Your task to perform on an android device: I like this 1 BHK flat for rent in Baljeet Nagar. Show me full details about this property.
Image 1: 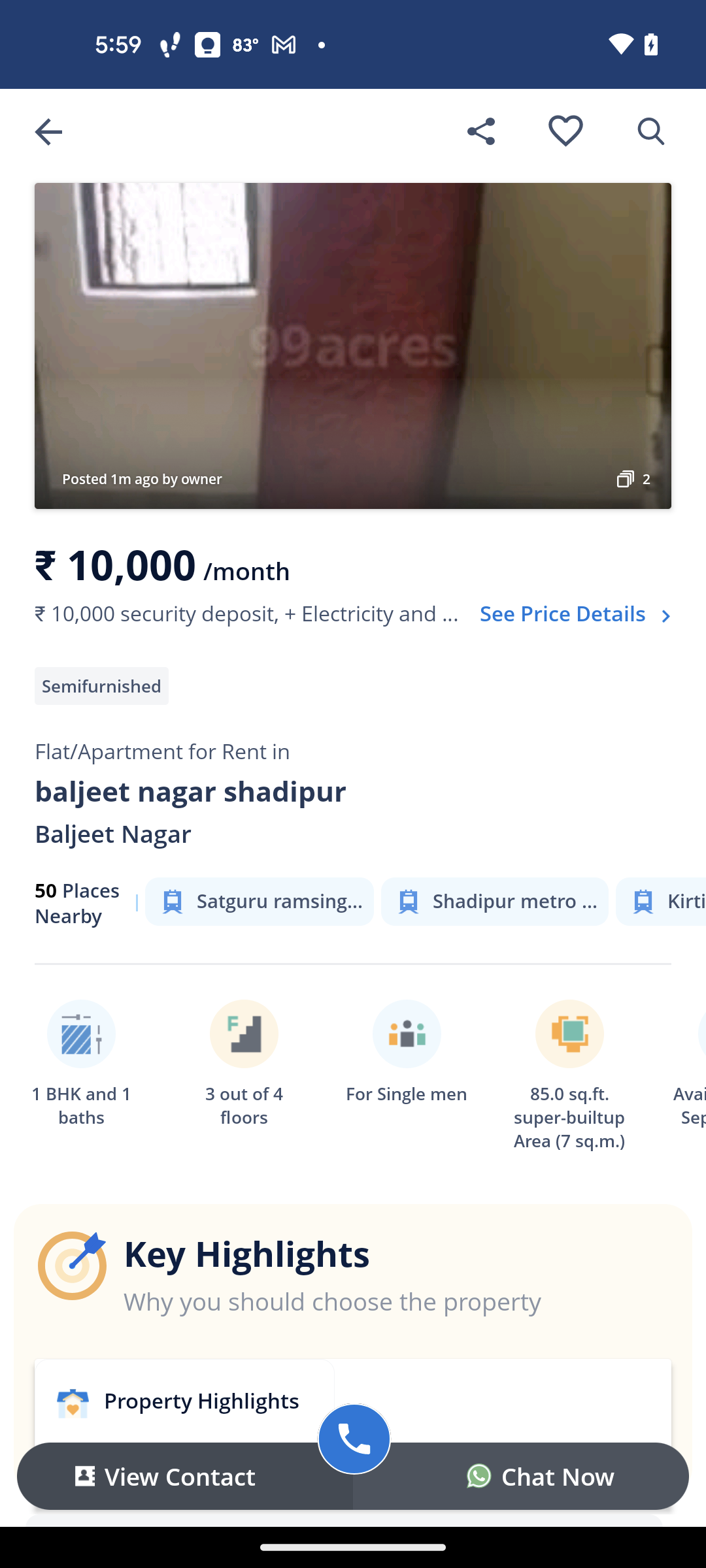
Scroll down to view more
Step 1: scroll down
Image 2: 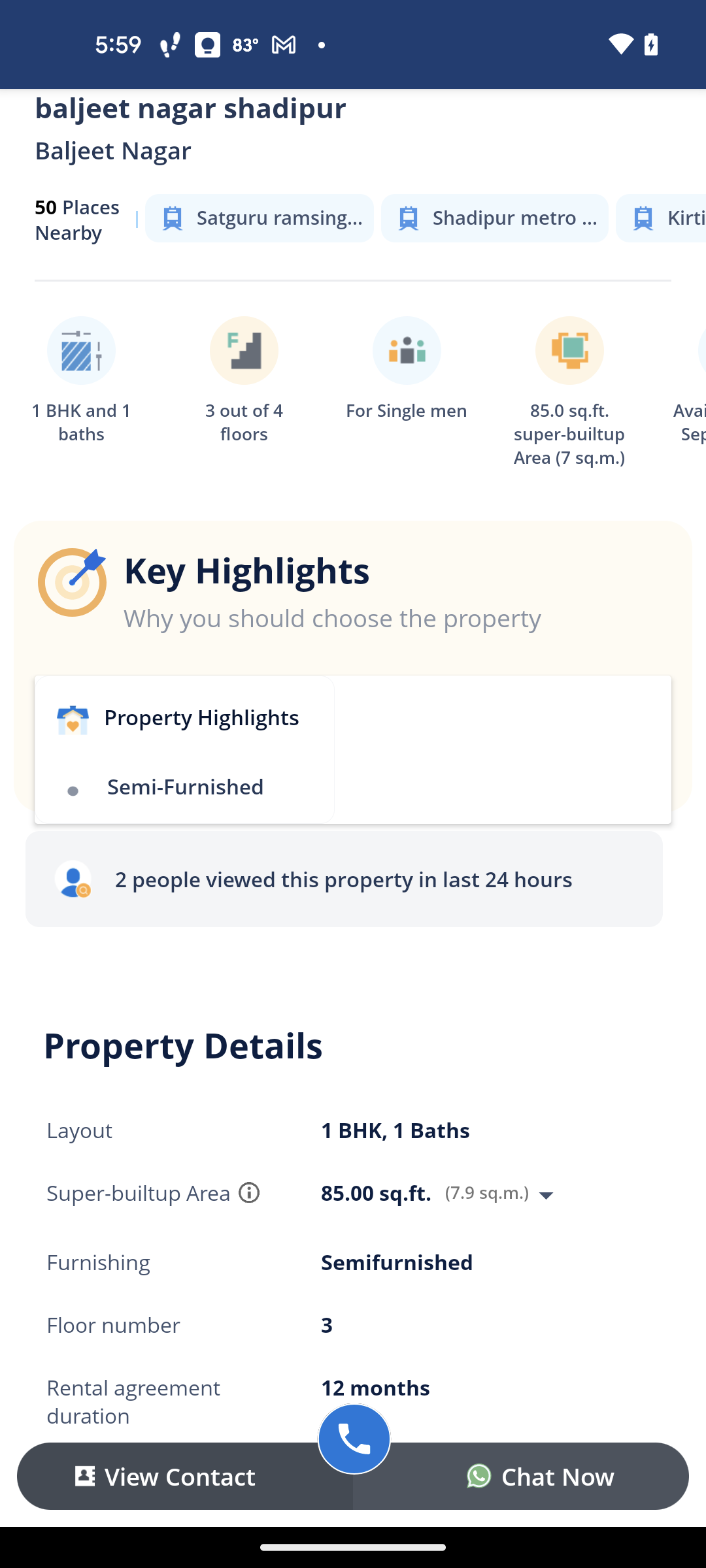
Scroll down to view more
Step 2: scroll down
Image 3: 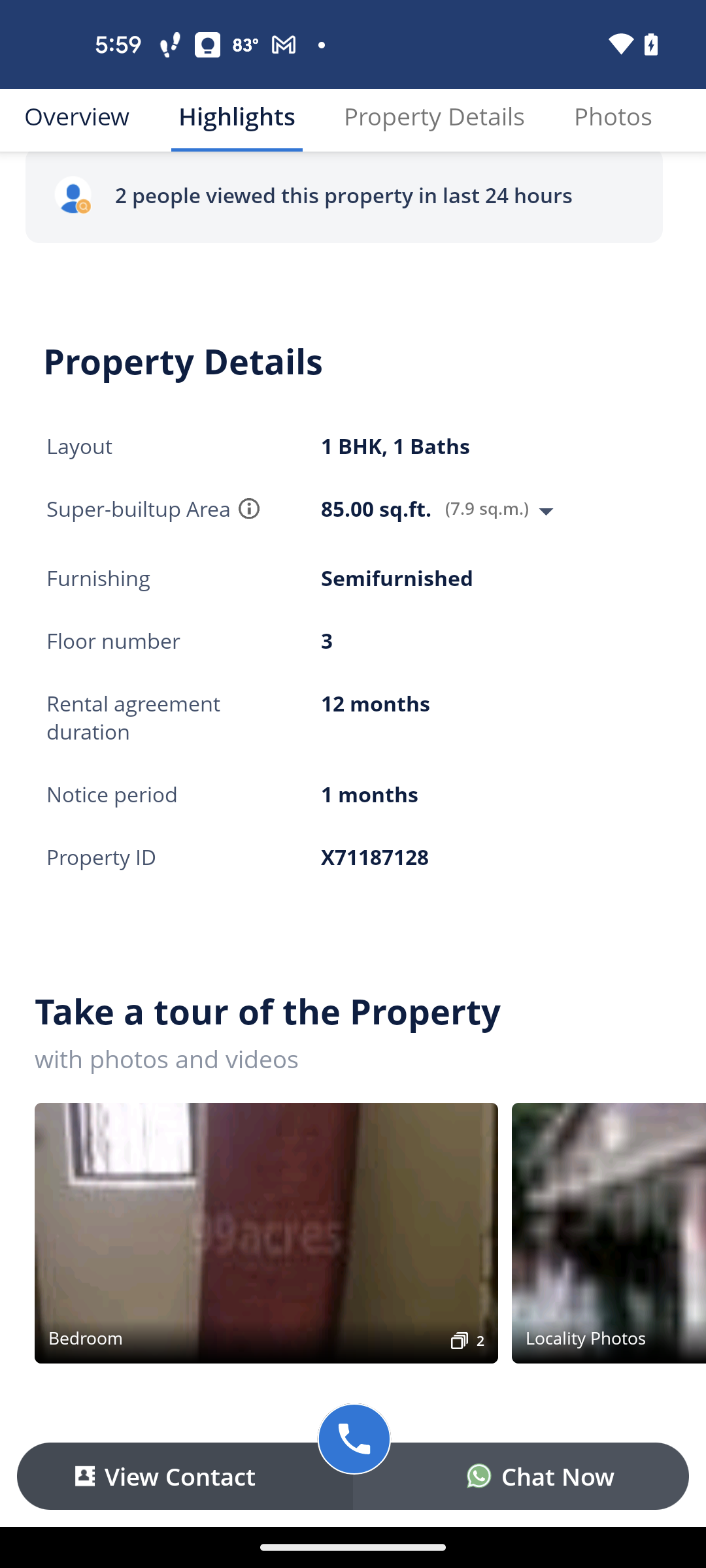
Scroll down to view more
Step 3: scroll down